Your task to perform on an android device: Open All Trails app, search for trails near 98106, make sure to sort by distance up to 10 miles and set the difficulty filter to moderate
Image 0: 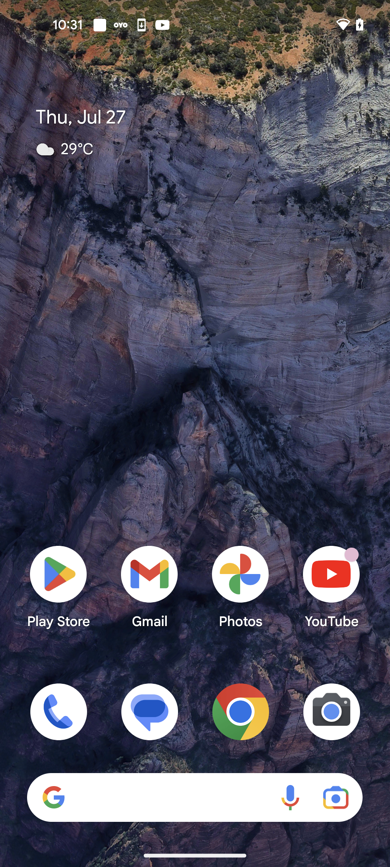
Open All Trails app
Step 0: open app "AllTrails"
Image 1: 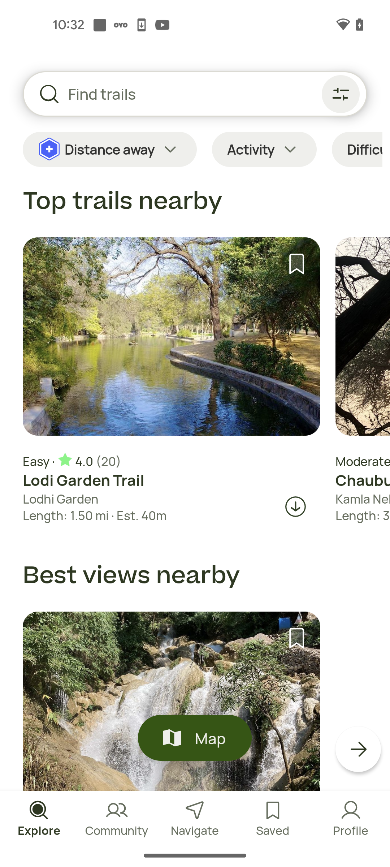
Go to the search bar
Step 1: click (84, 94)
Image 2: 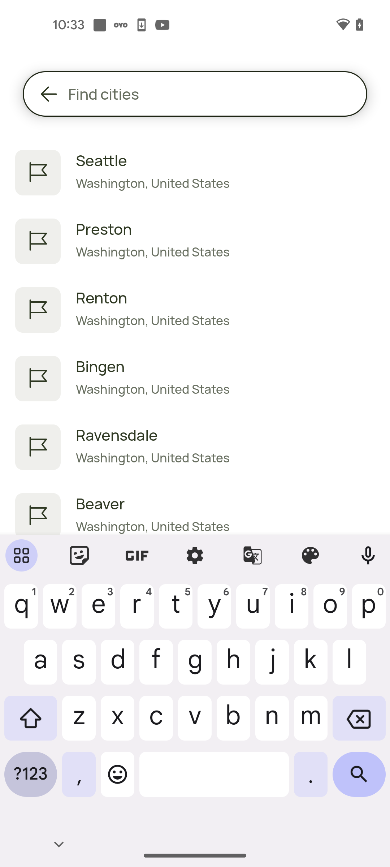
search for trails near Zip code 98106
Step 2: type "98106"
Image 3: 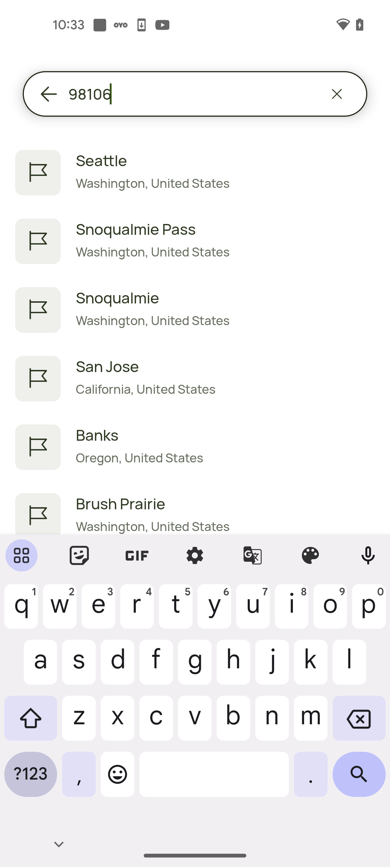
Click on the first search result
Step 3: click (225, 160)
Image 4: 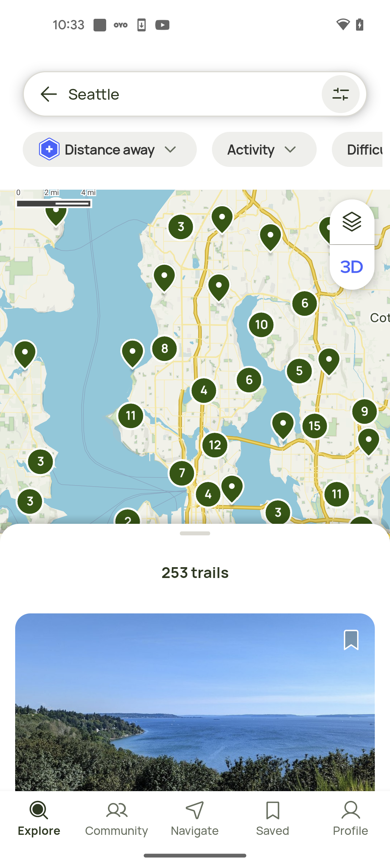
Click on the Filters icon at the top right corner of the screen
Step 4: click (338, 89)
Image 5: 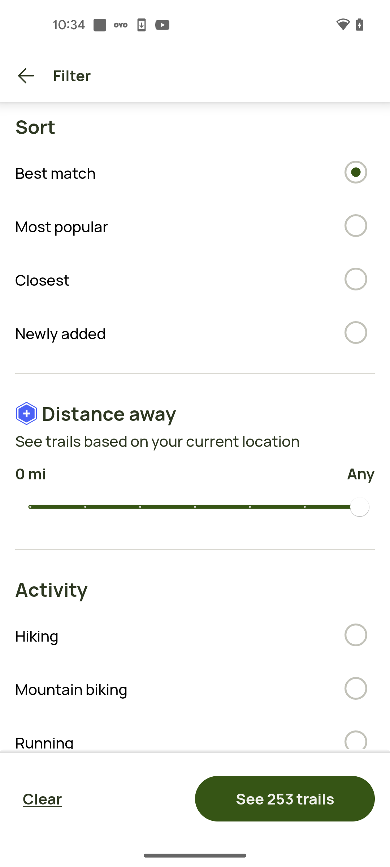
Set the trails distance up to 10 miles
Step 5: click (139, 505)
Image 6: 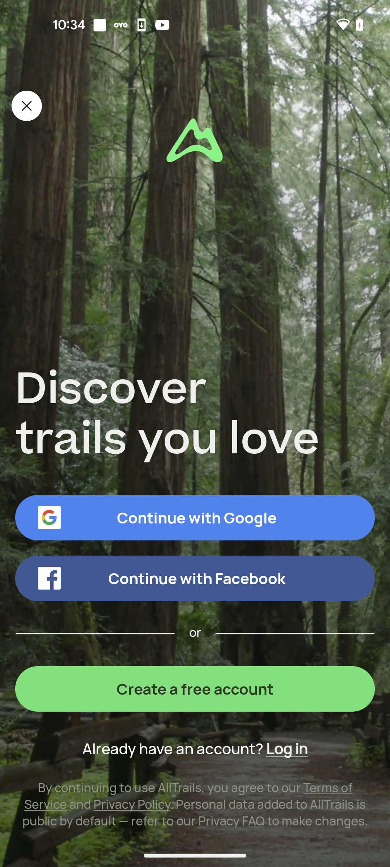
Click on the close icon at the top left corner of the screen
Step 6: click (26, 105)
Image 7: 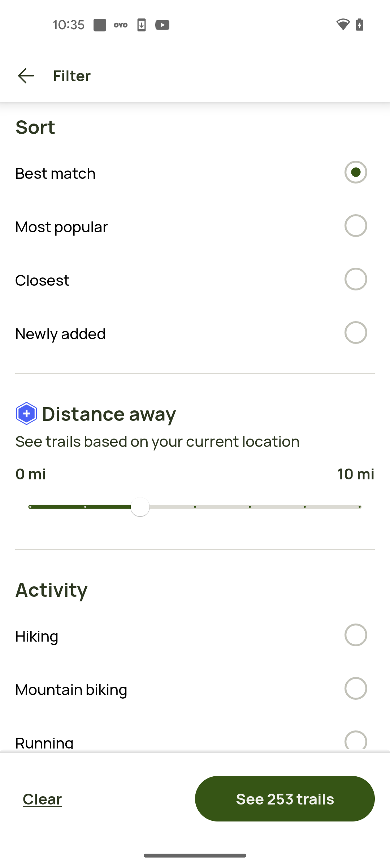
Swipe up to view more filters
Step 7: scroll down
Image 8: 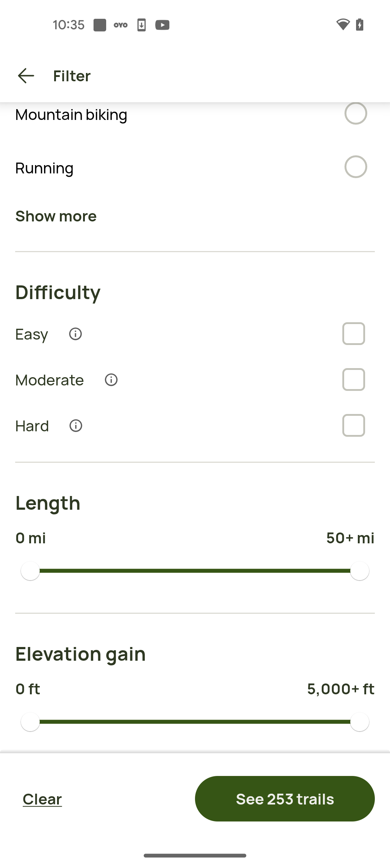
Select the Difficulty level as Moderate
Step 8: click (352, 376)
Image 10: 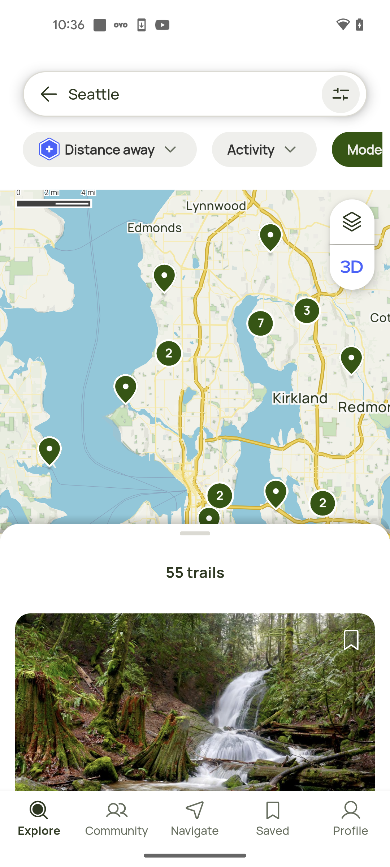
Swipe up to view more trails
Step 10: scroll down